Your task to perform on an android device: Look for the sneakers in the Adidas app.
Image 0: 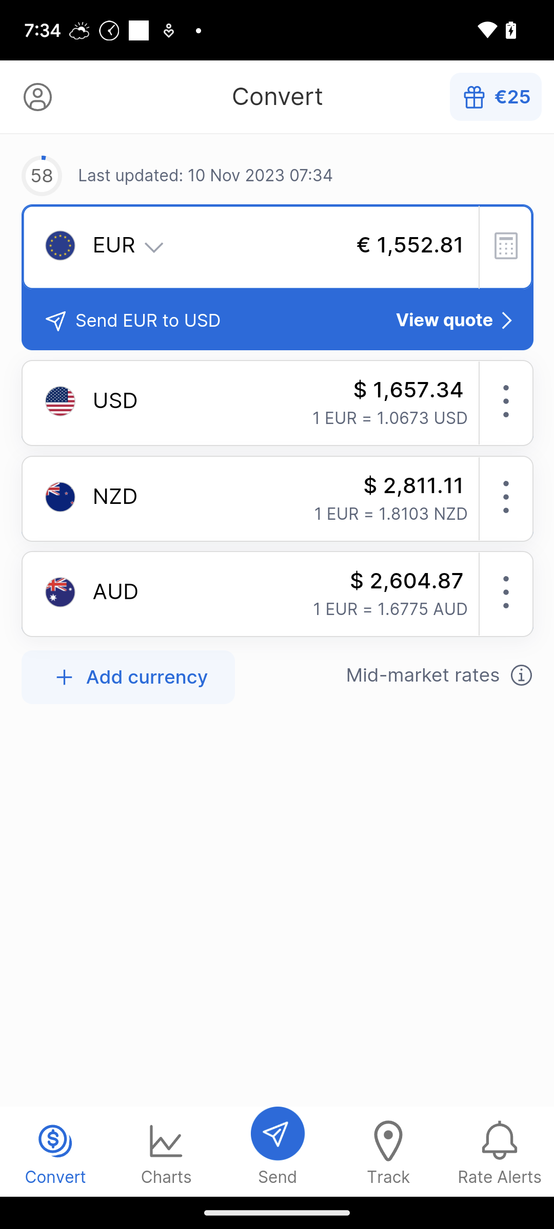
Open the Adidas app.
Step 0: open app "adidas"
Image 1: 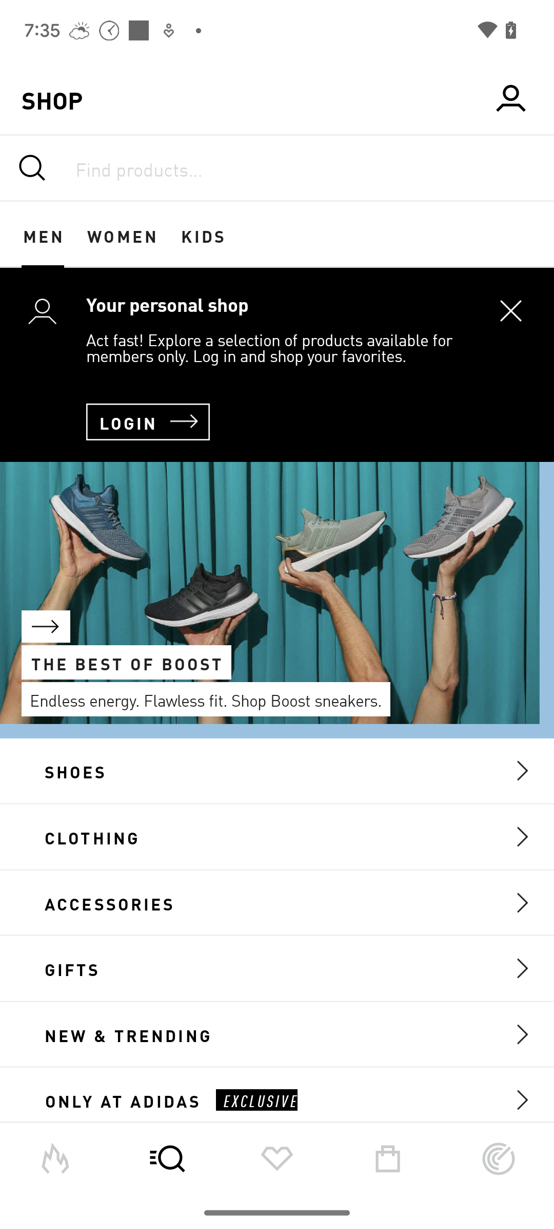
Click on the search bar.
Step 1: click (277, 168)
Image 2: 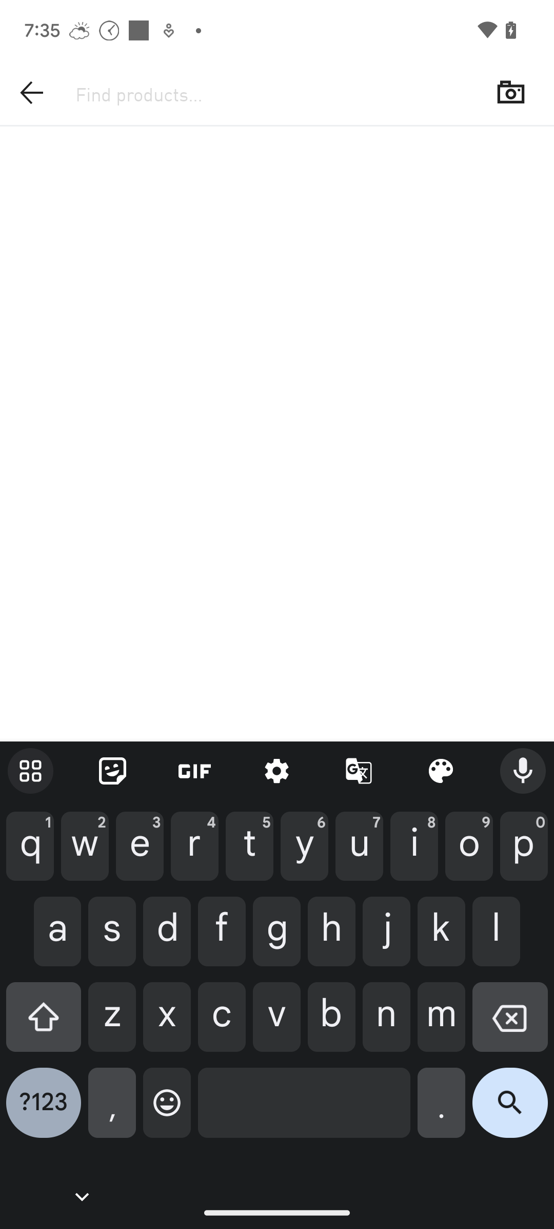
Enter the name of the product which is sneakers.
Step 2: type "sneakers"
Image 3: 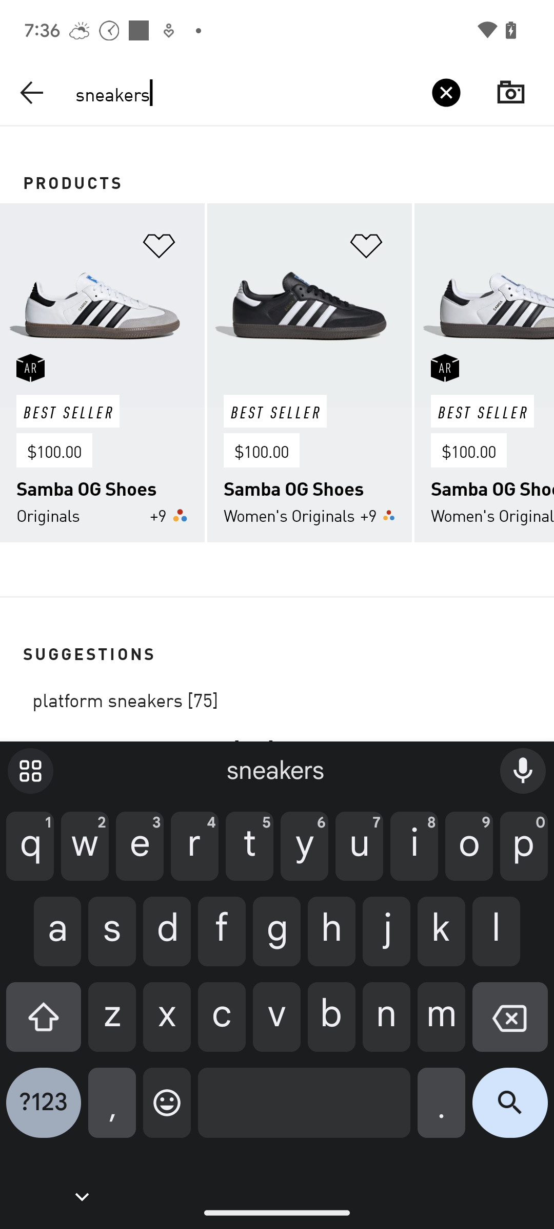
Click on the search button at the bottom right on the keyboard.
Step 3: click (510, 1111)
Image 4: 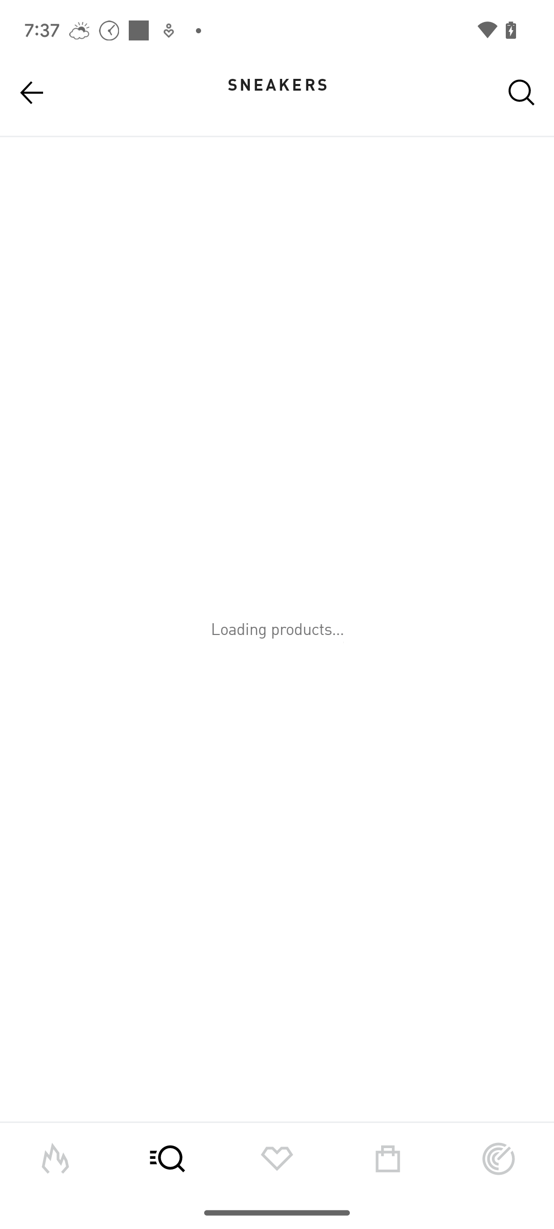
Click on the search button at the bottom right on the keyboard.
Step 4: wait